Your task to perform on an android device: In the Mi File manager app, Create a new folder with the name Rainy
Image 0: 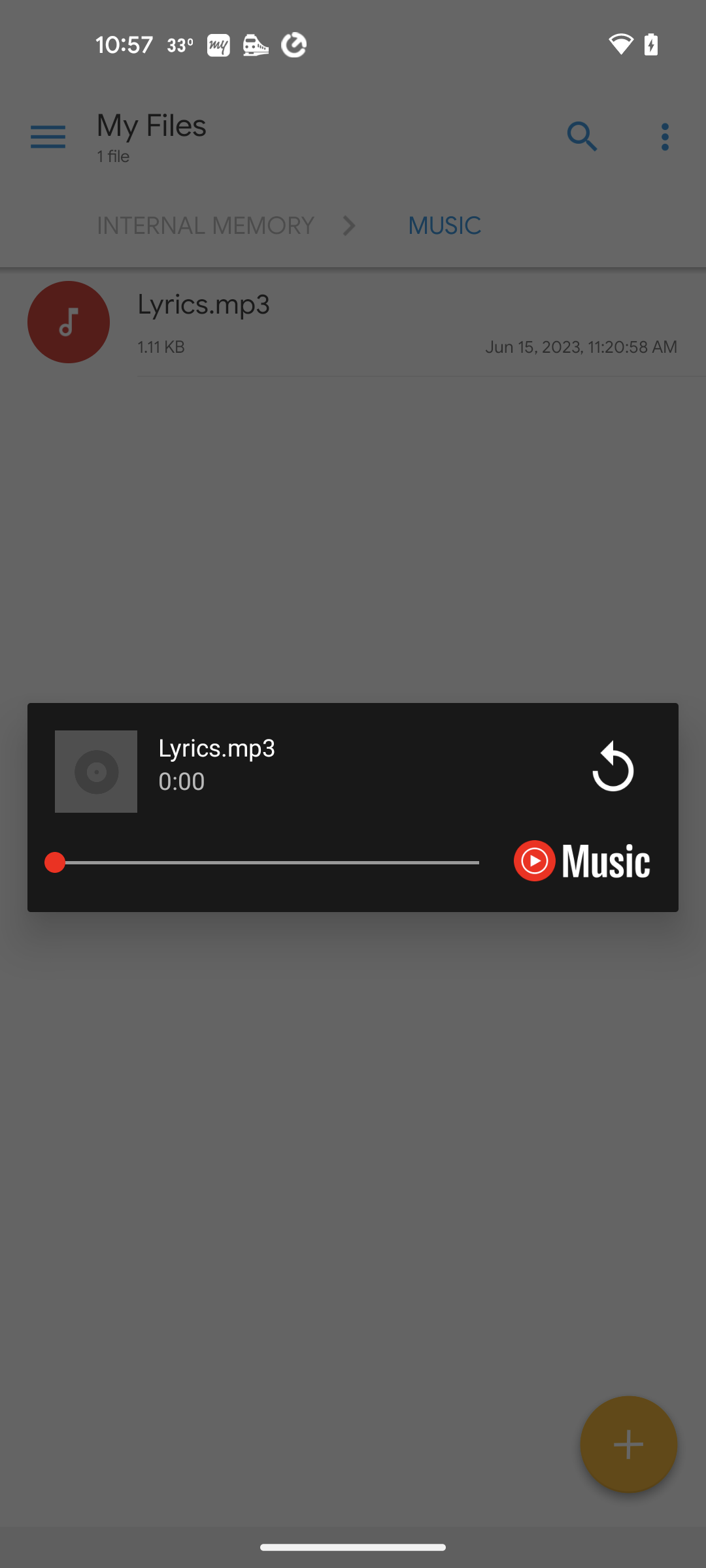
Open file manager app
Step 0: open app "File Manager"
Image 1: 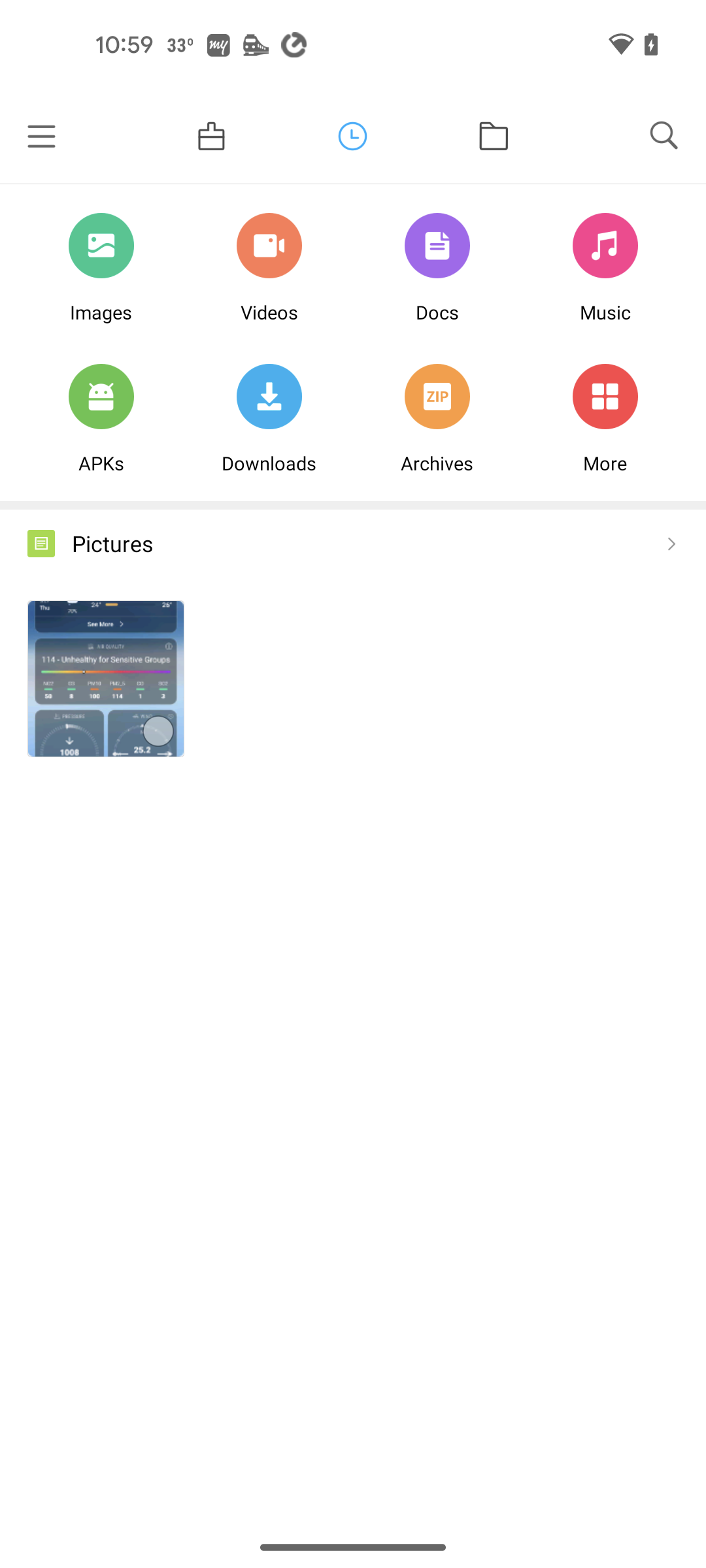
click on folder icon
Step 1: click (494, 136)
Image 2: 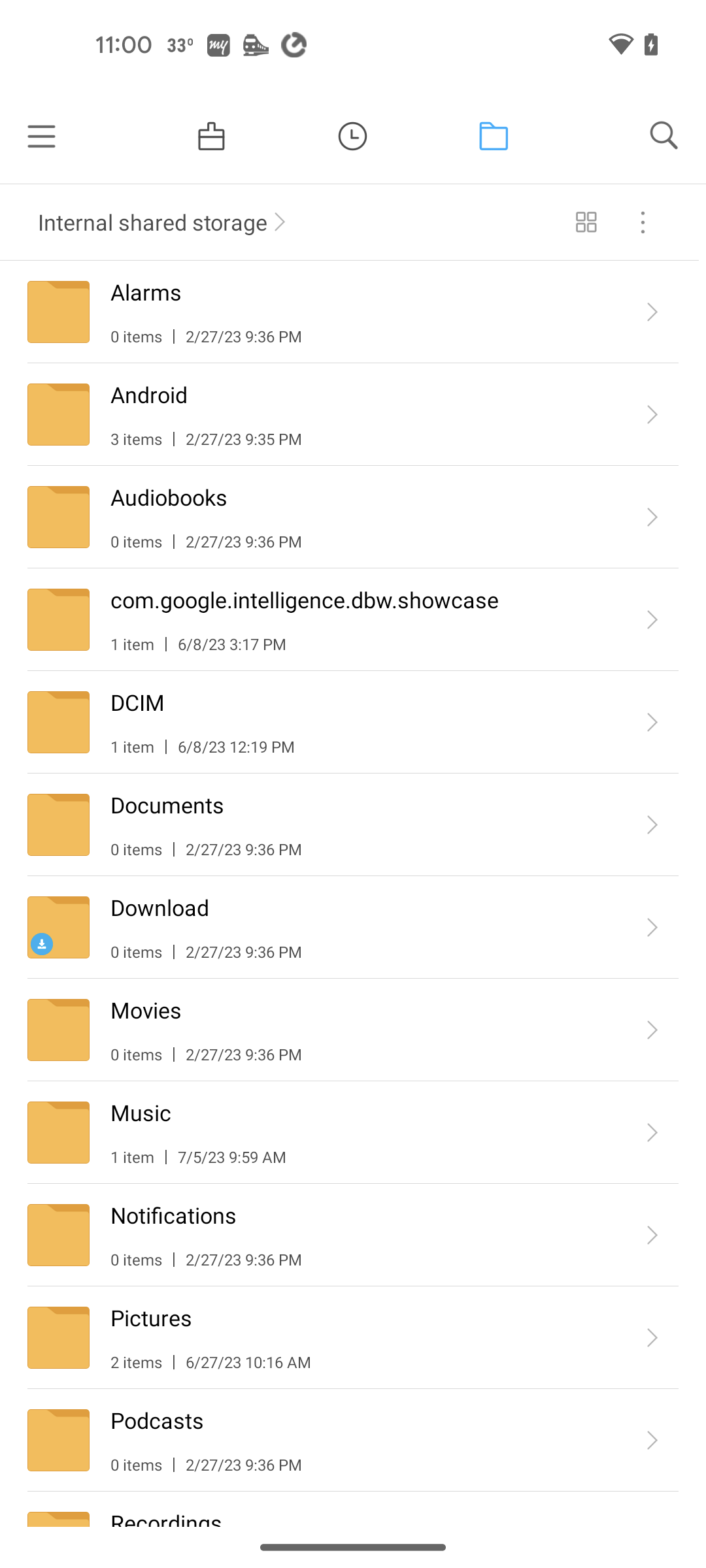
click on 3 dot icon 
Step 2: click (643, 222)
Image 3: 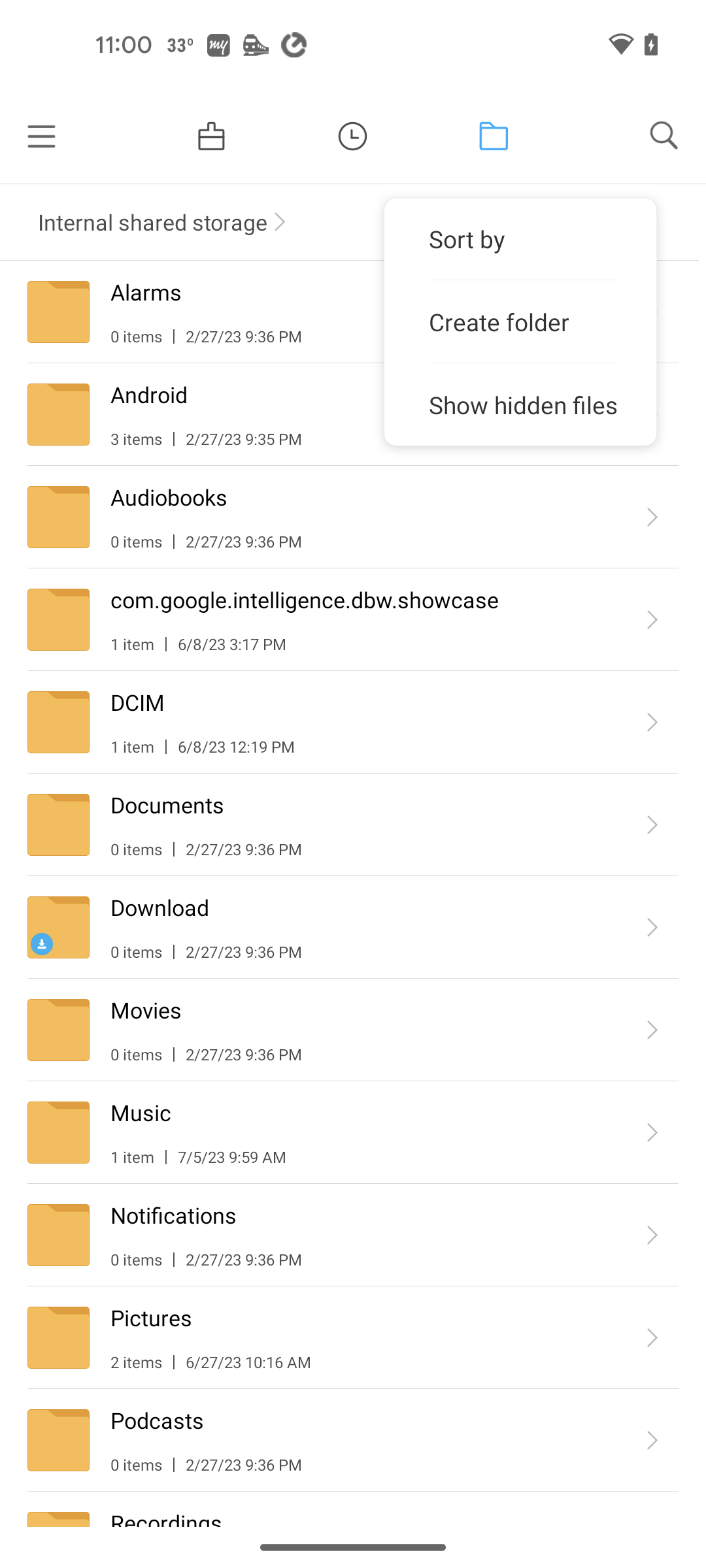
click on create folder
Step 3: click (520, 321)
Image 4: 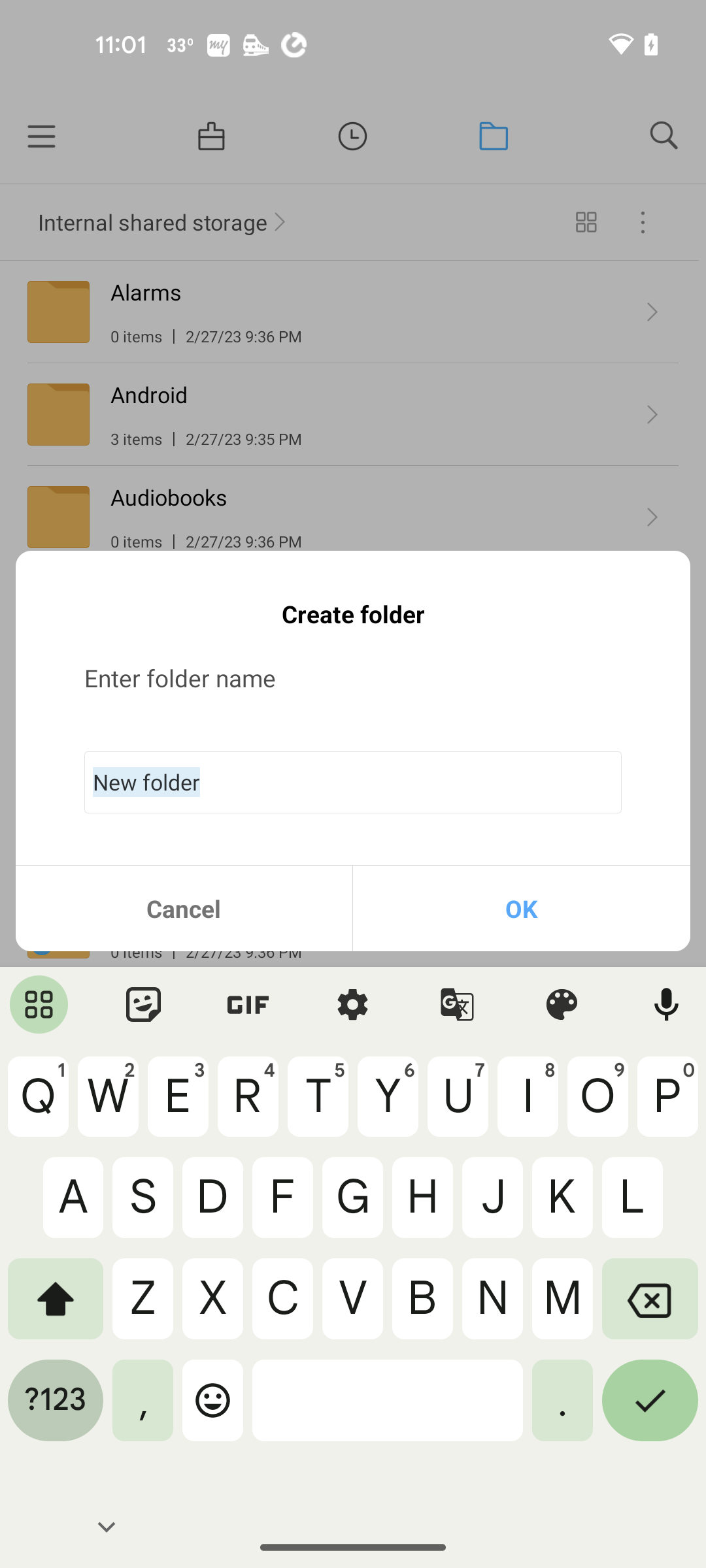
input folder name as Rainy
Step 4: type "Rainy"
Image 5: 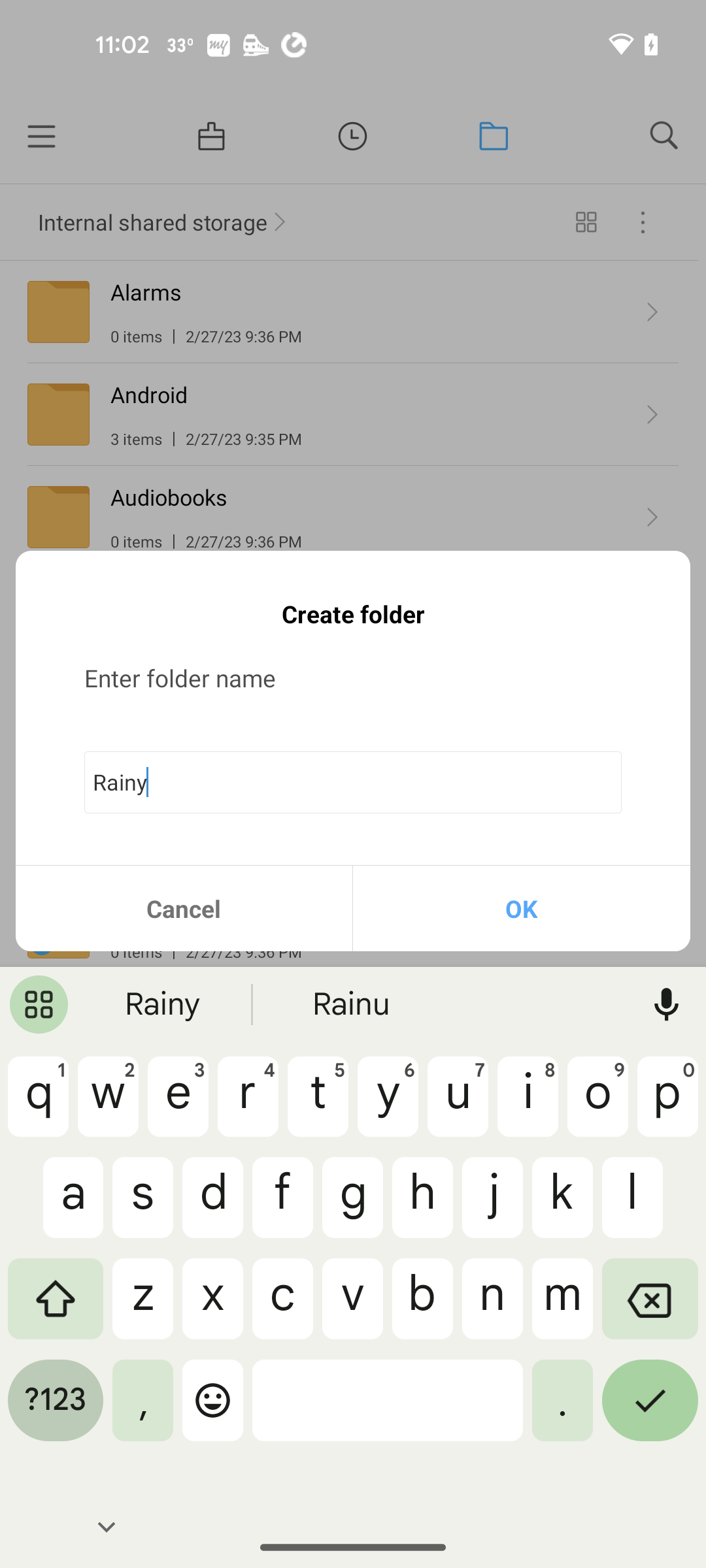
click on OK button
Step 5: click (522, 908)